Your task to perform on an android device: Move the email from Duolingo to the social folder in the gmail app.
Image 0: 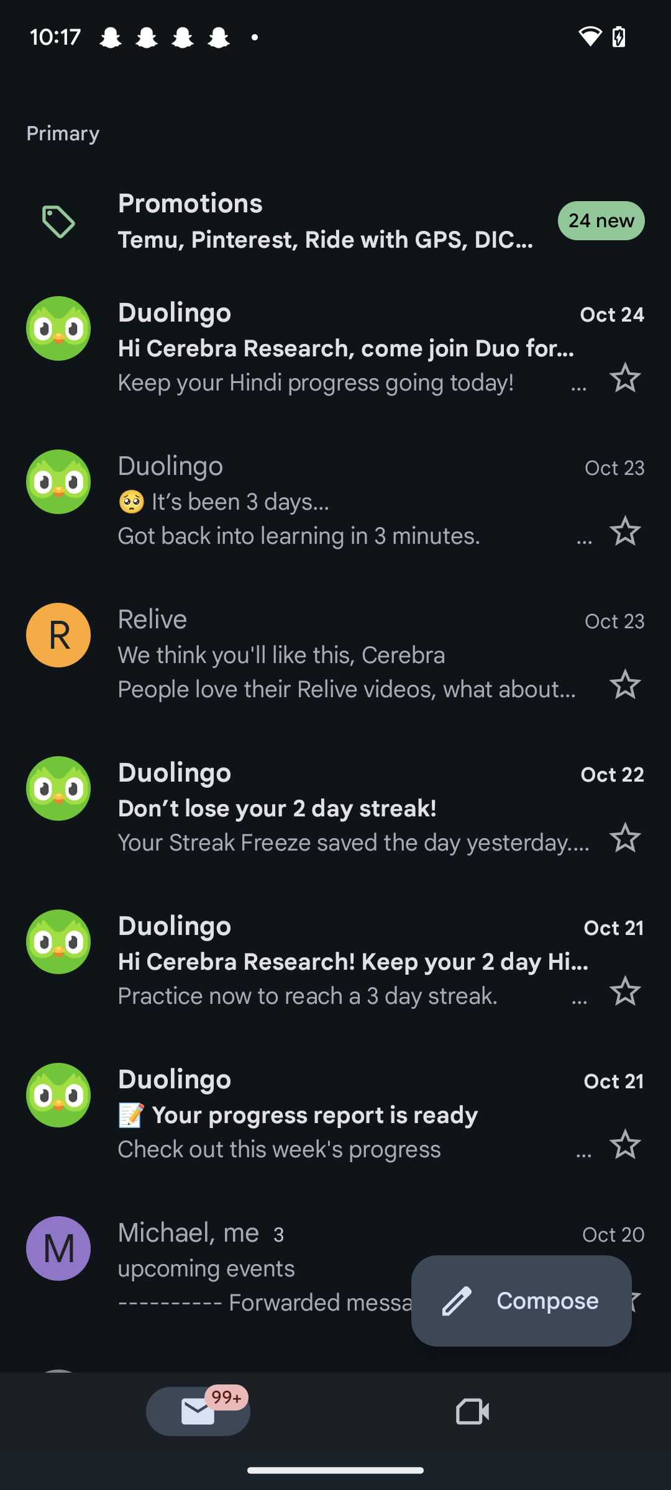
Click on Duolingo at the top of the screen.
Step 0: click (342, 312)
Image 1: 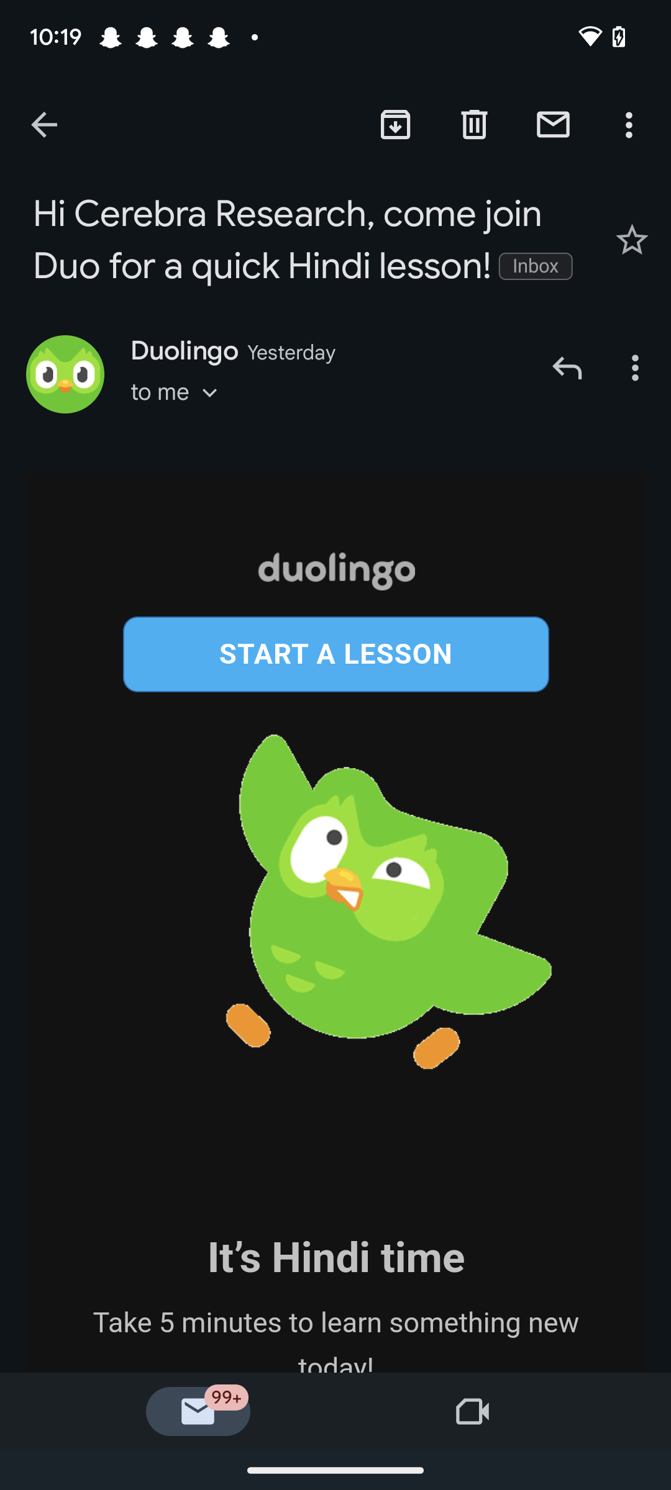
Click on three dots icon at the top right corner of the screen.
Step 1: click (631, 125)
Image 2: 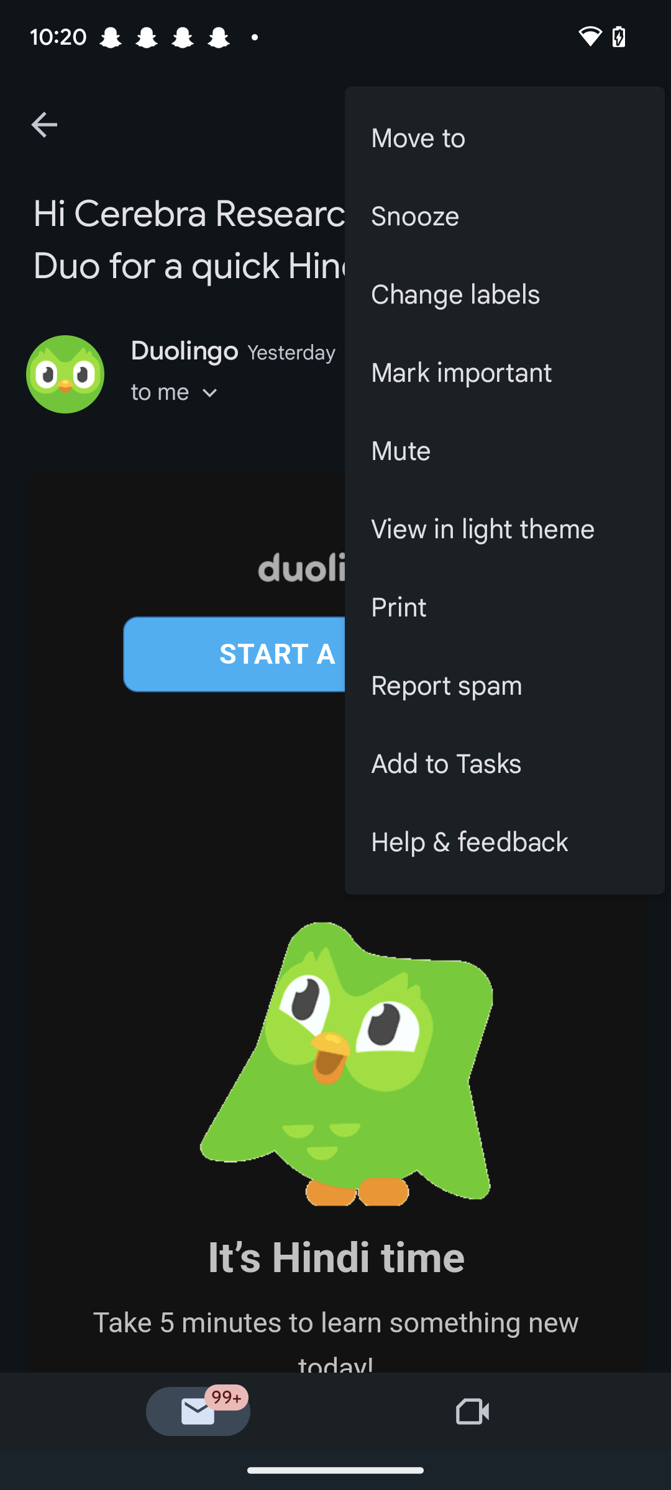
Click on Move to at the top right side of the screen.
Step 2: click (504, 138)
Image 3: 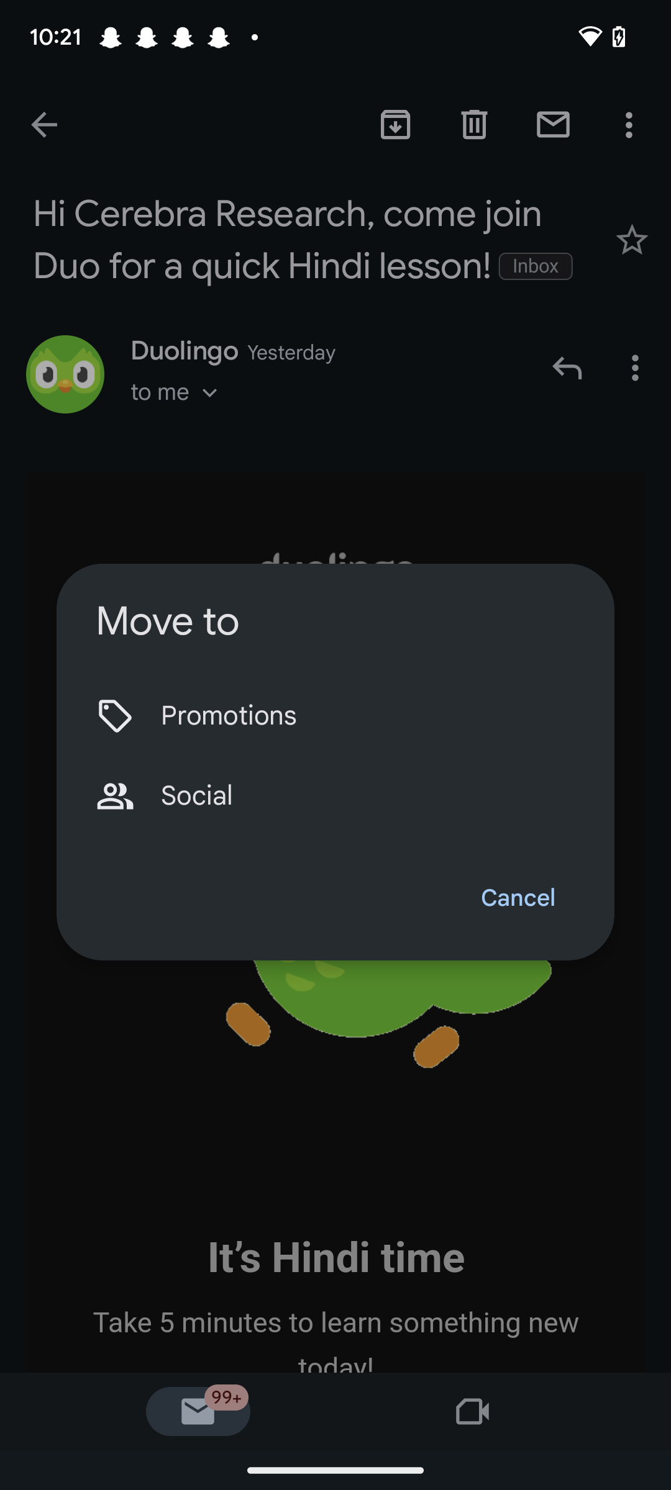
Click on Social on in the middle left side of the screen.
Step 3: click (368, 795)